Your task to perform on an android device: Open the setting and change the Theme color to dark.
Image 0: 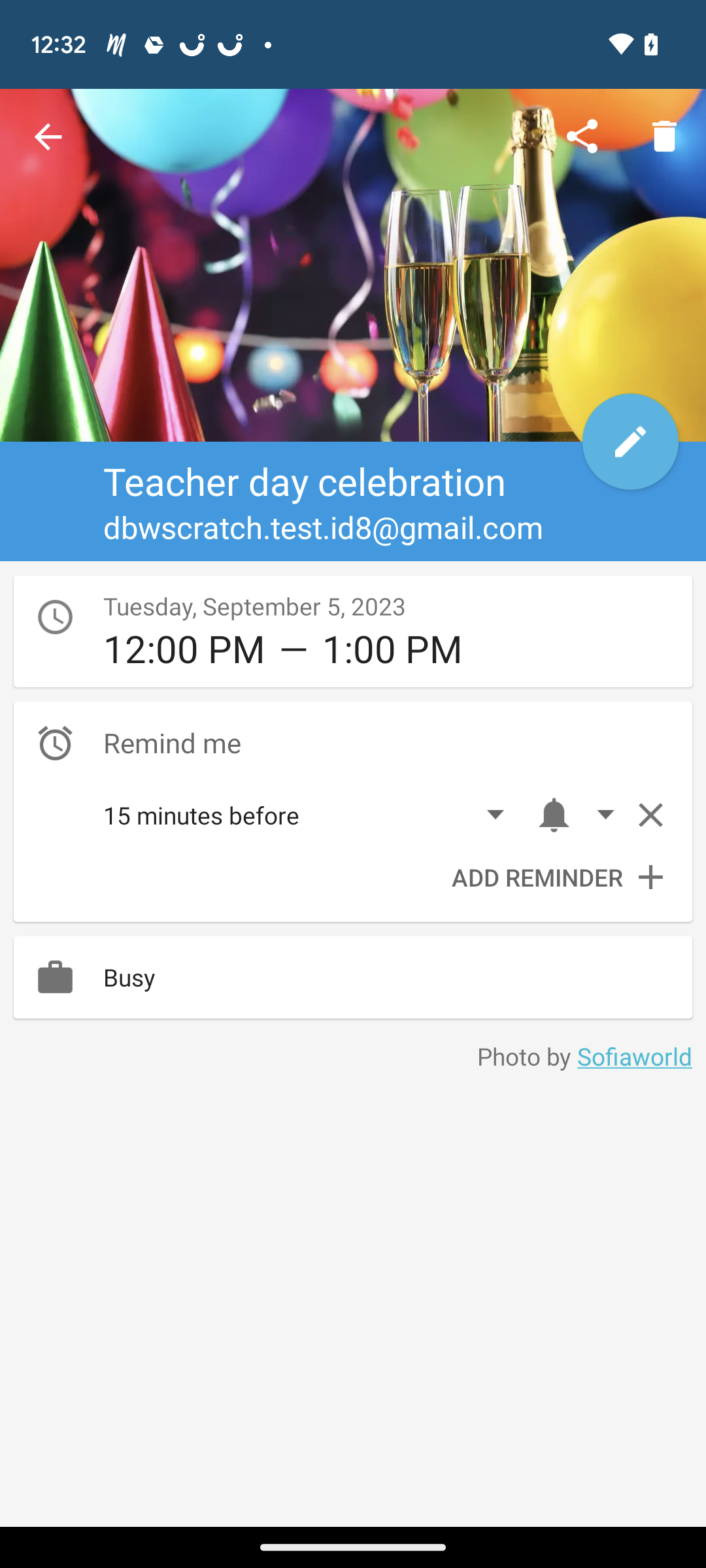
go back to the previous screen.
Step 0: press back button
Image 1: 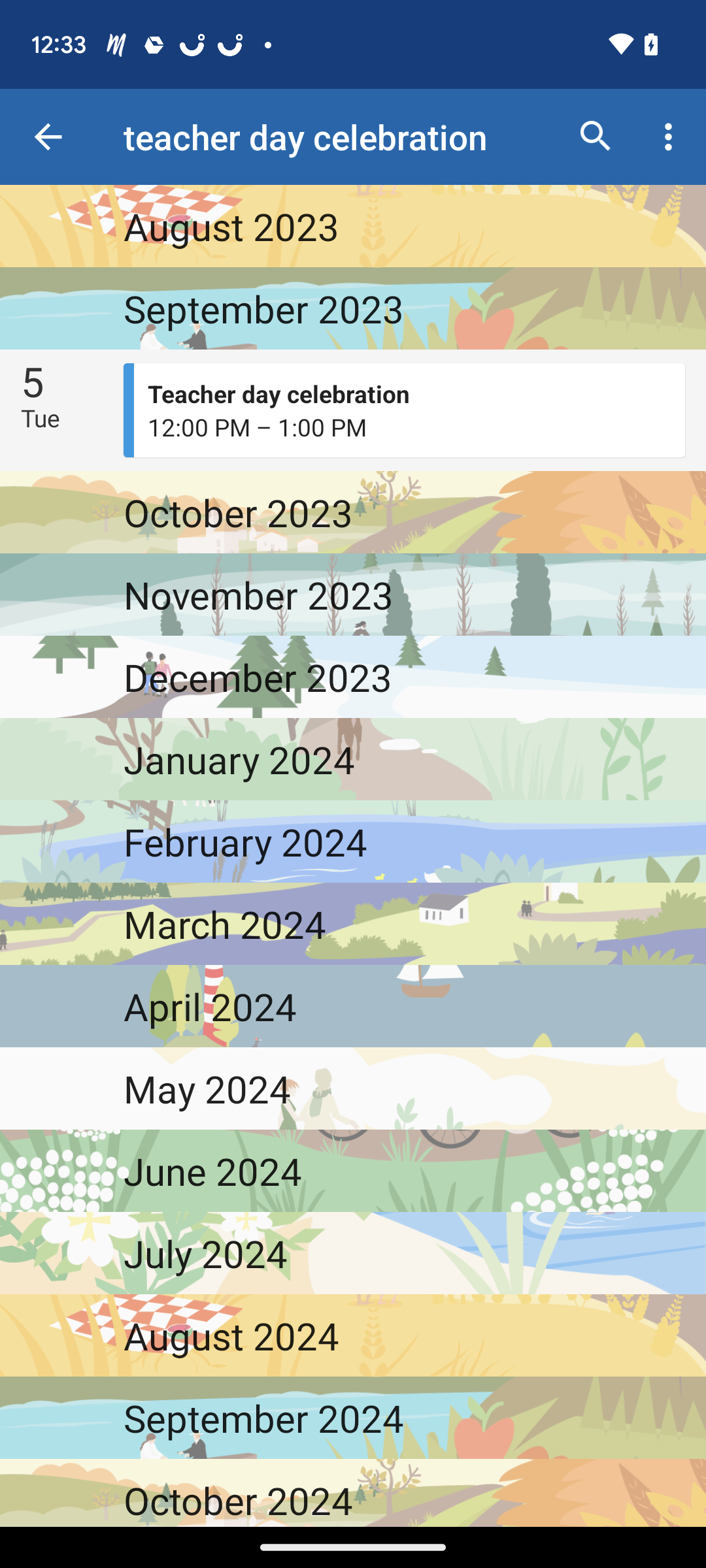
go back
Step 1: press back button
Image 2: 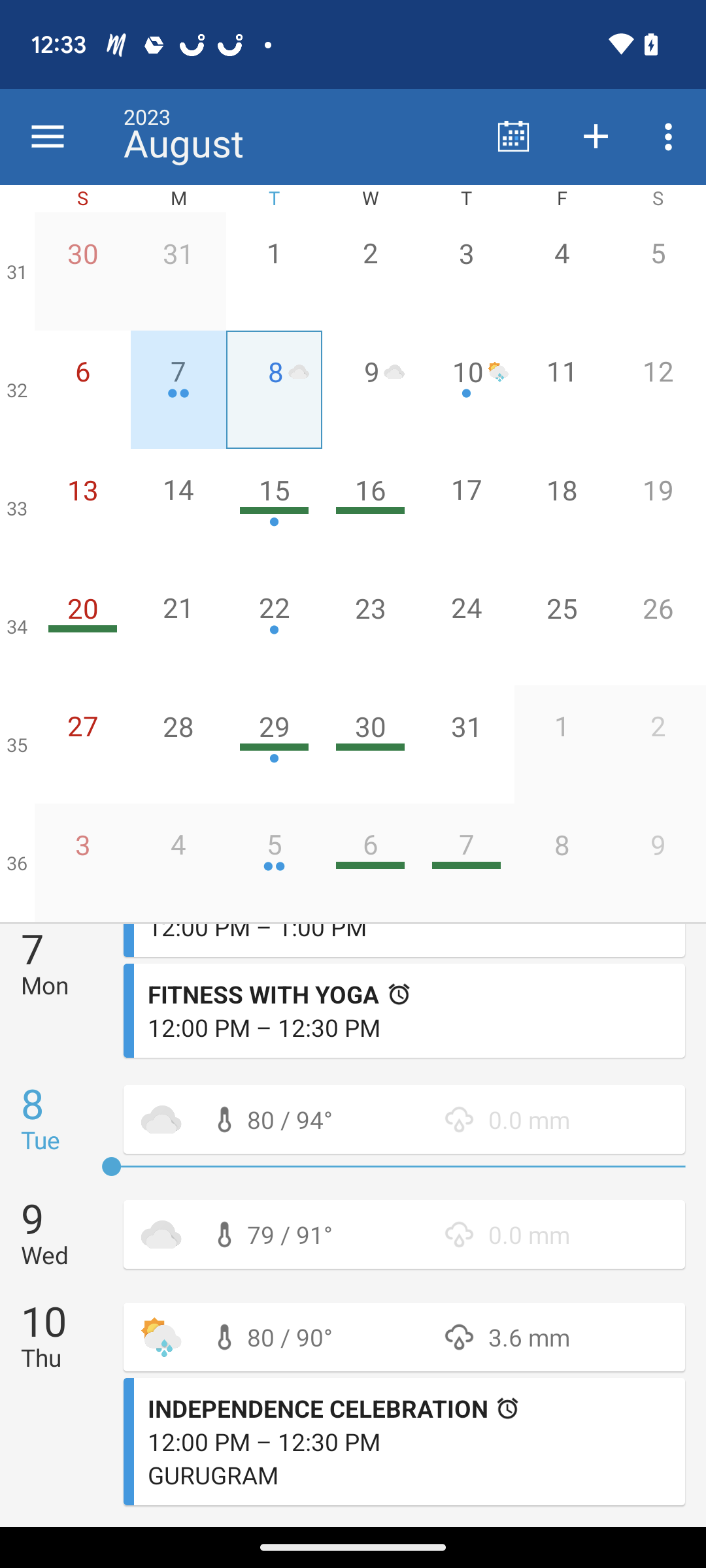
Click on the three lines on the left side of the corner.
Step 2: click (48, 137)
Image 3: 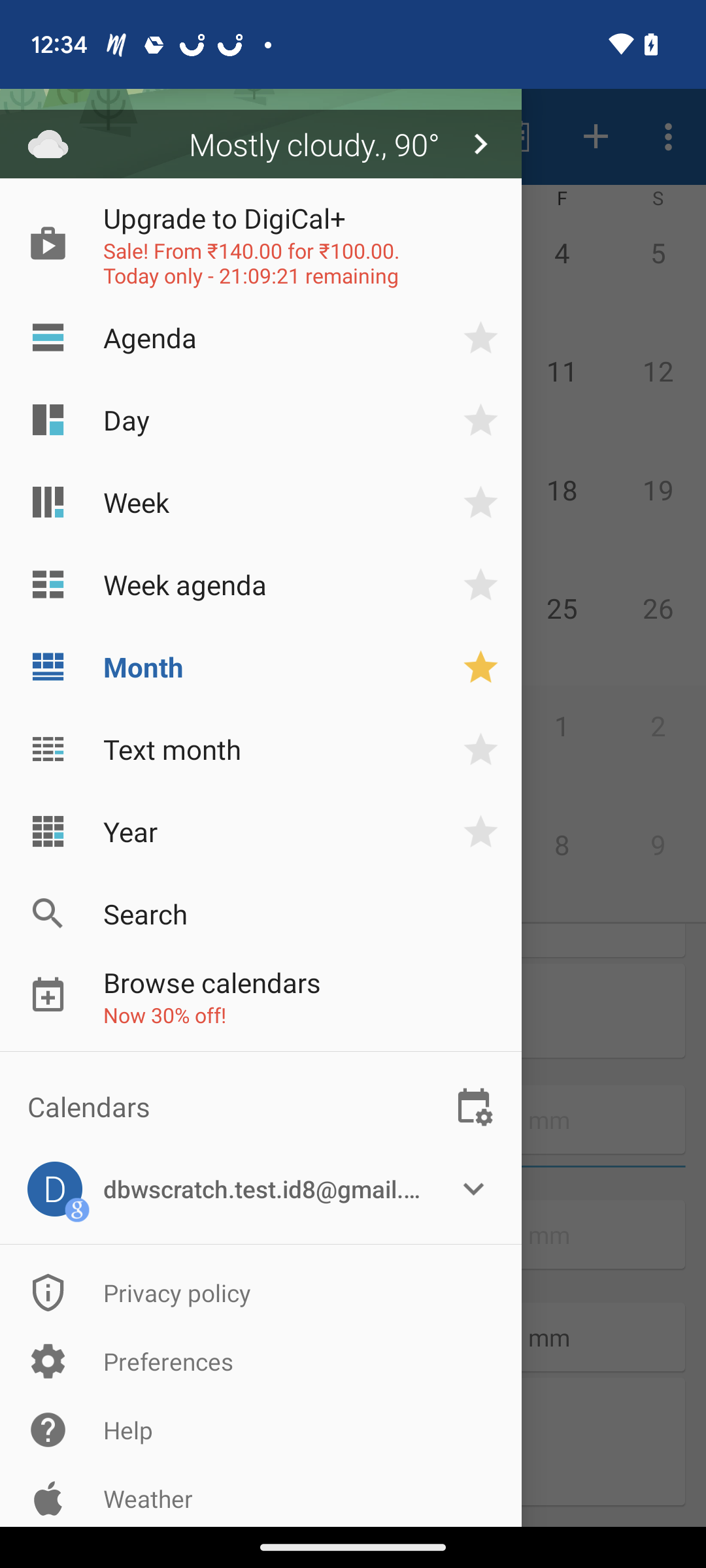
click on the third last option prefernces.
Step 3: click (260, 1360)
Image 4: 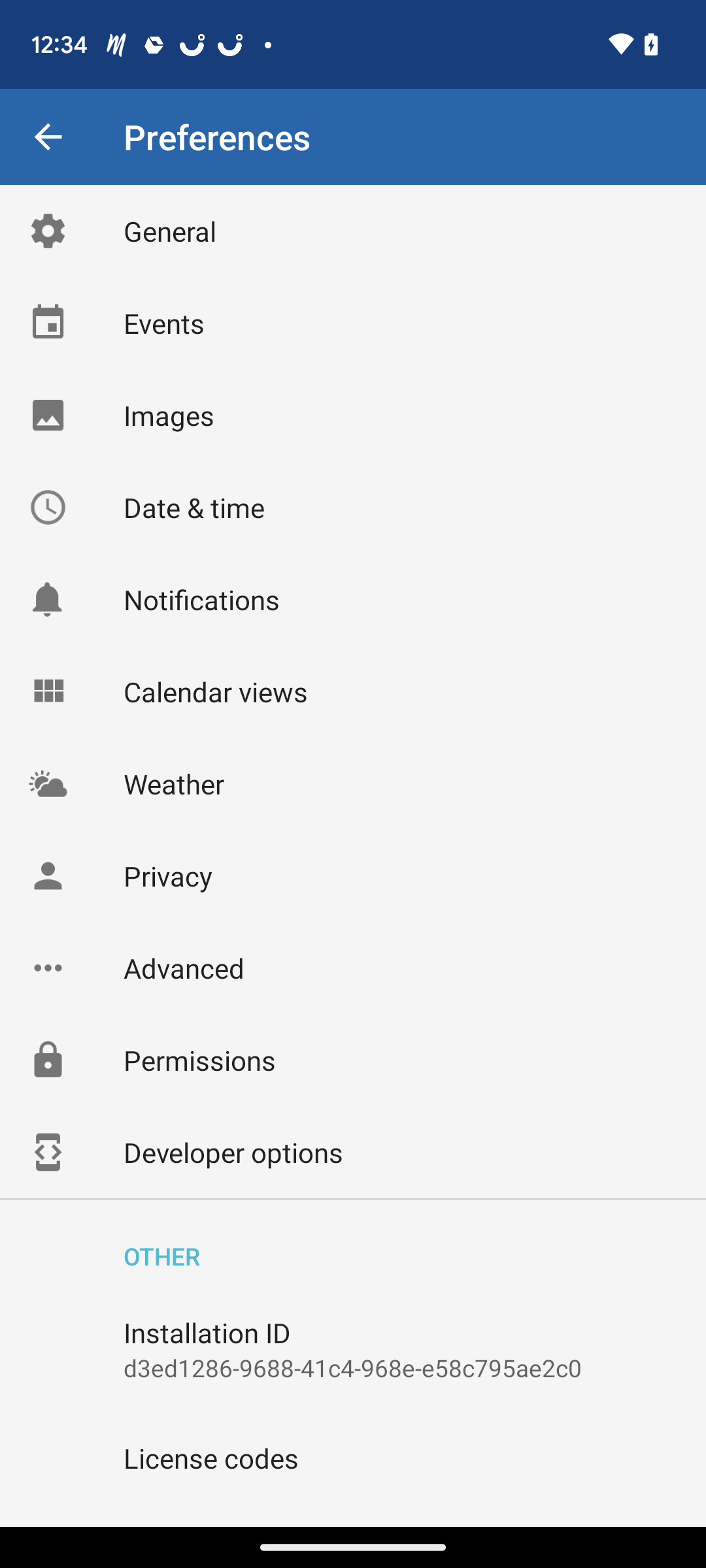
click on general option  at the top
Step 4: click (170, 231)
Image 5: 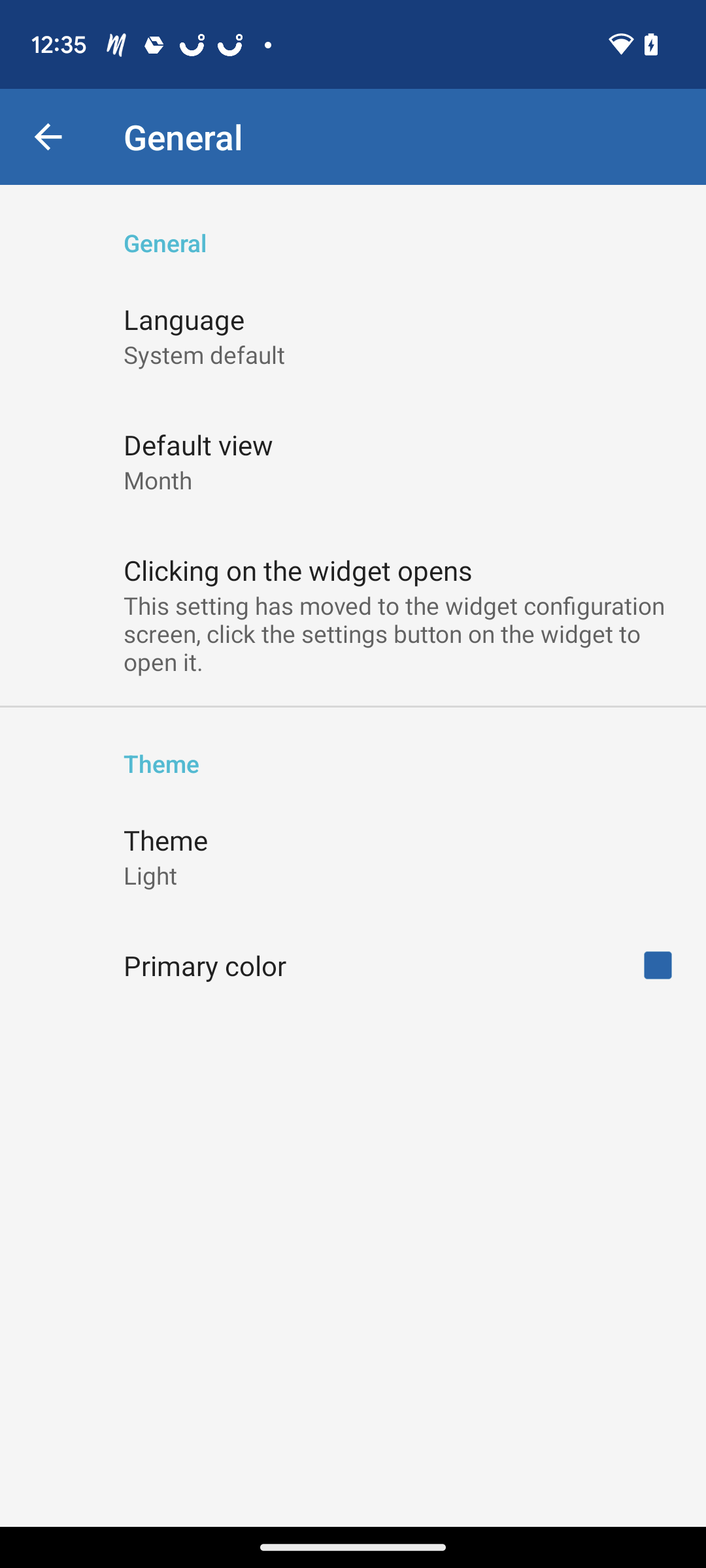
click on the theme option
Step 5: click (165, 840)